Your task to perform on an android device: Go to the Microsoft Word and open the Data document.
Image 0: 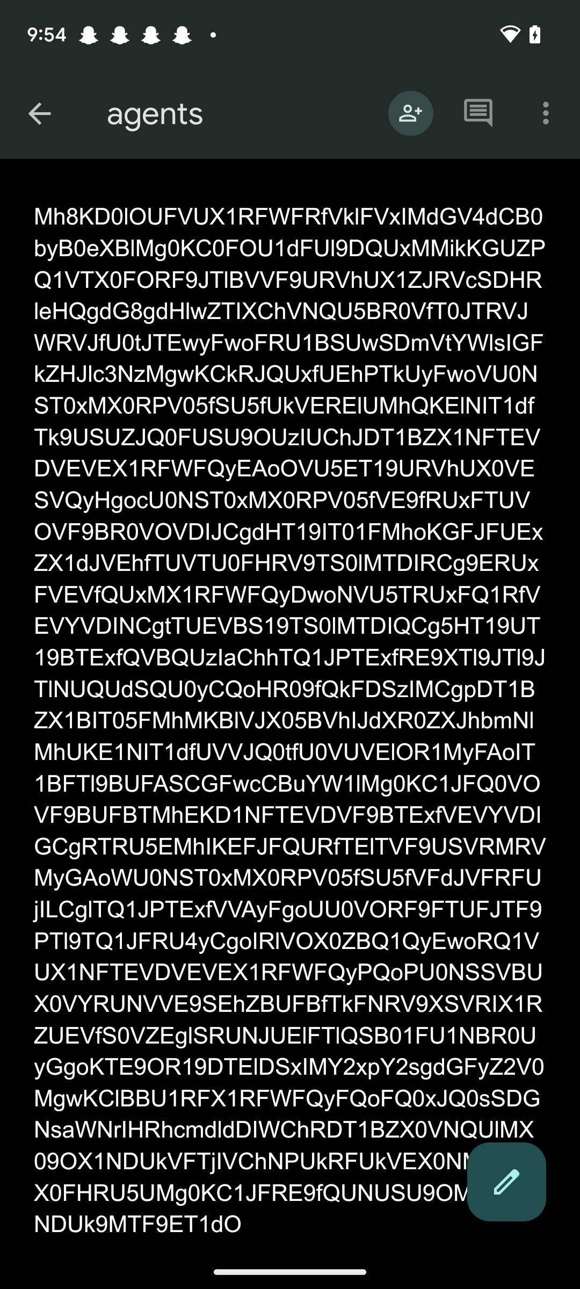
Open the Microsoft Word app
Step 0: open app "Word"
Image 2: 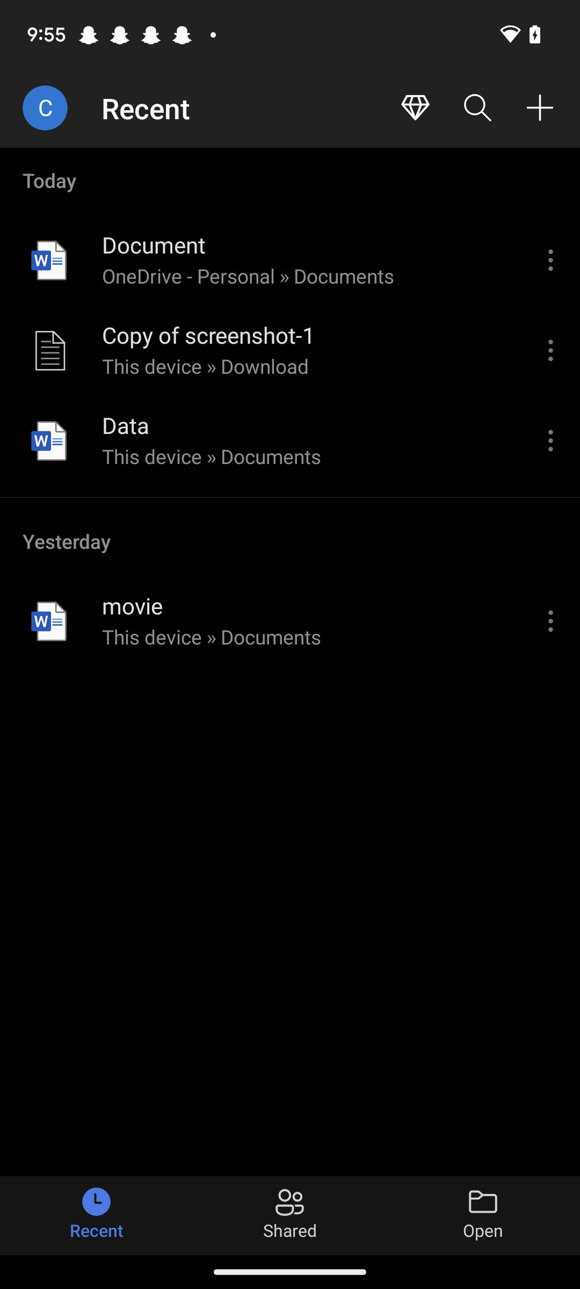
Click on the Data Document
Step 2: click (306, 426)